Your task to perform on an android device: Save the smiley drawing to the Sgraffito app.
Image 0: 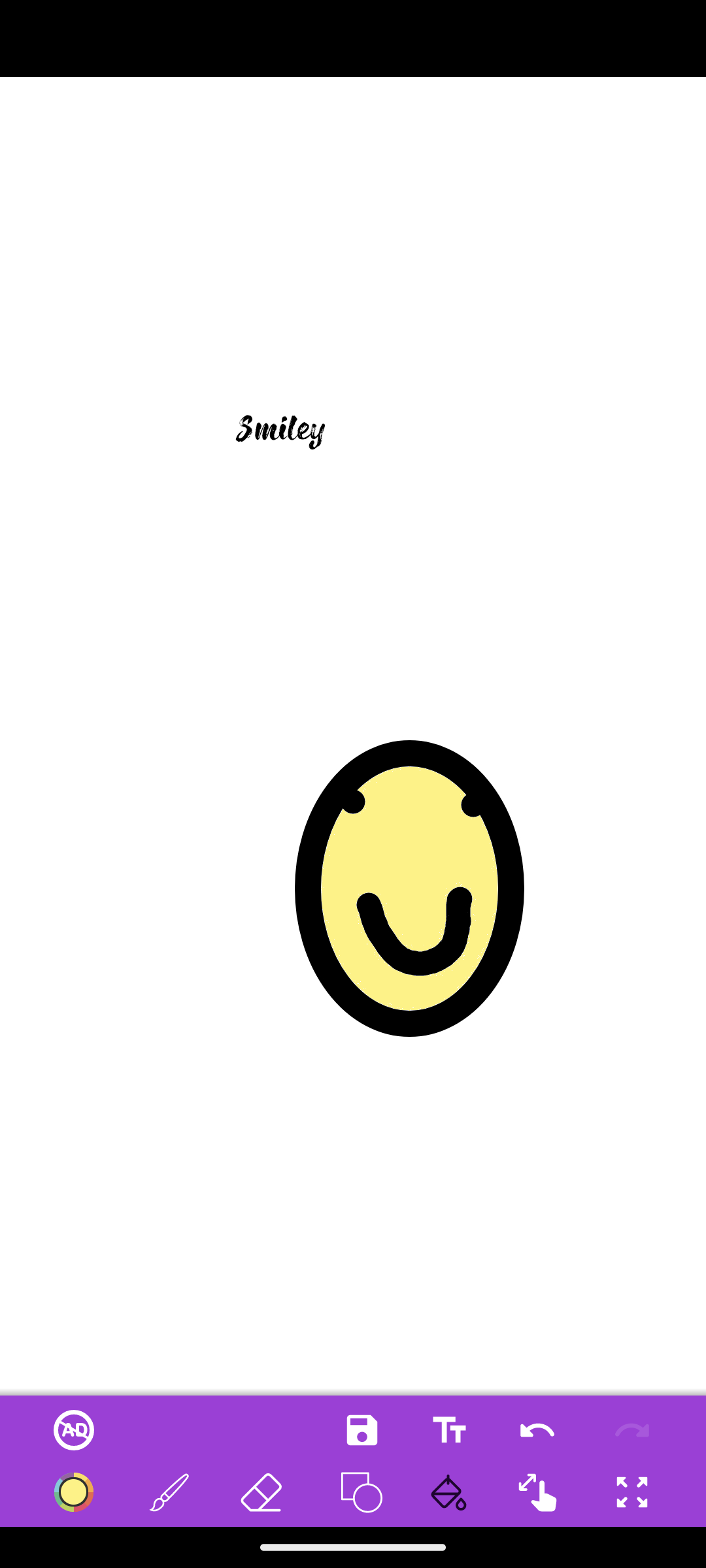
Click on the file icon to save the drawing.
Step 0: click (361, 1429)